Your task to perform on an android device: The Busuu App cusuming more battery than others. Enable Dark mode to reduce the battery drain in the app.
Image 0: 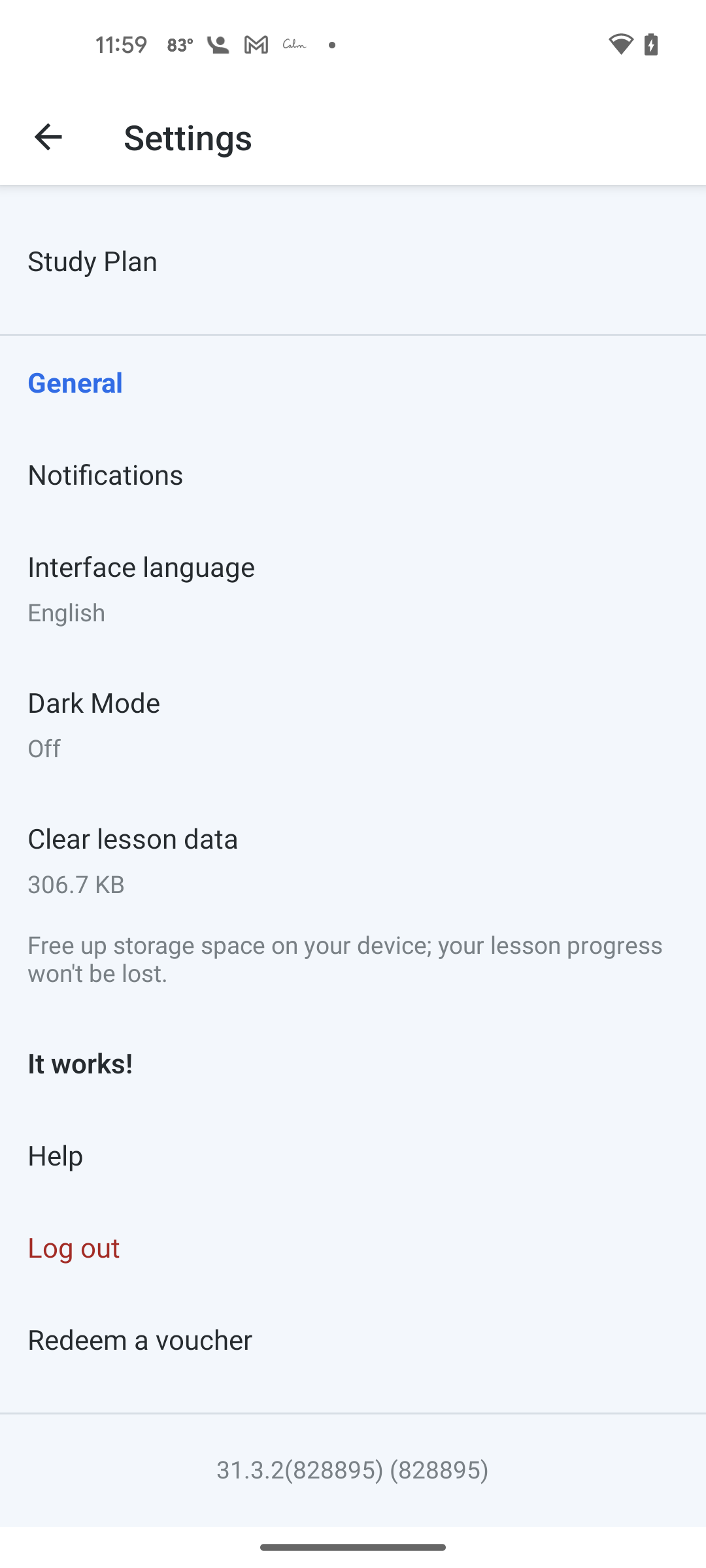
Click on the Dark Mode
Step 0: click (353, 724)